Your task to perform on an android device: vegan gumbo was very delicious and i am wishing to try something more , follow The Edgy veg in the sidechef app .
Image 0: 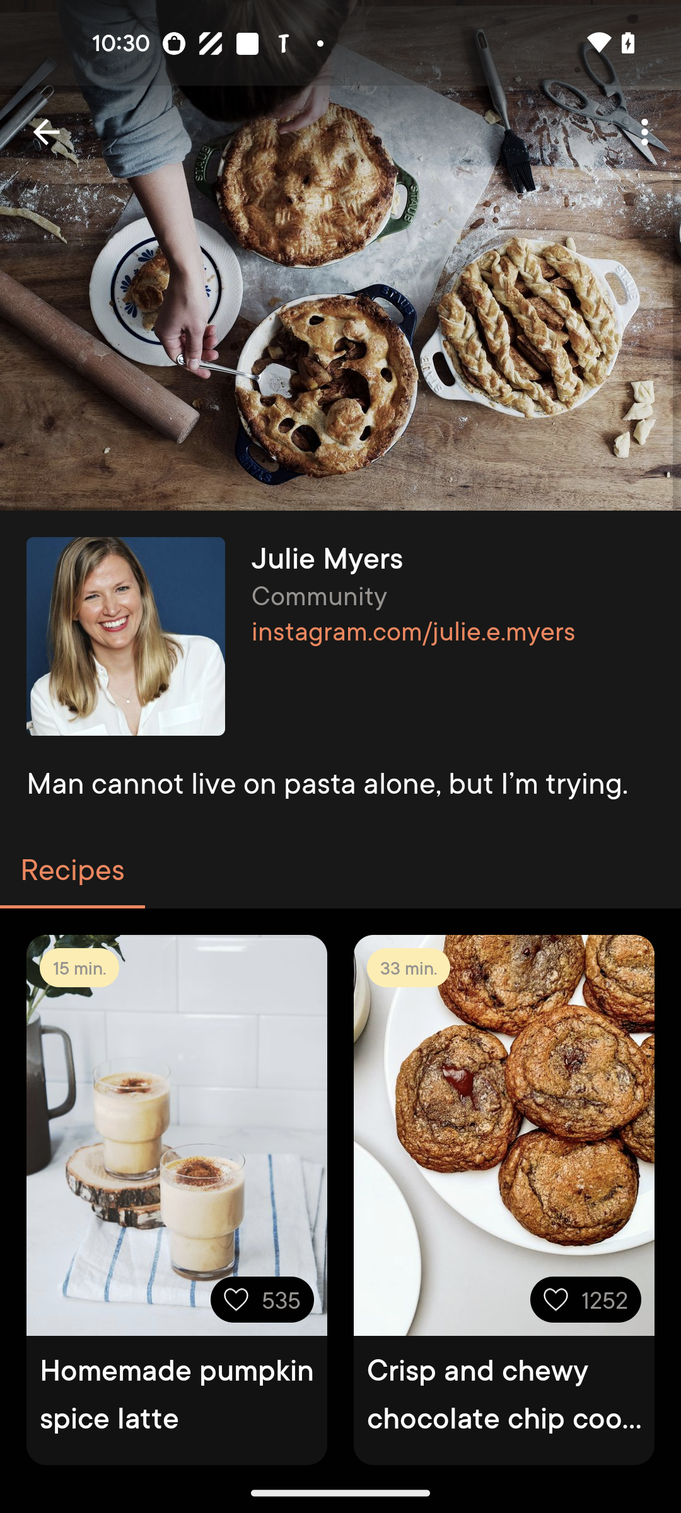
open the sidechef app
Step 0: open app "SideChef"
Image 1: 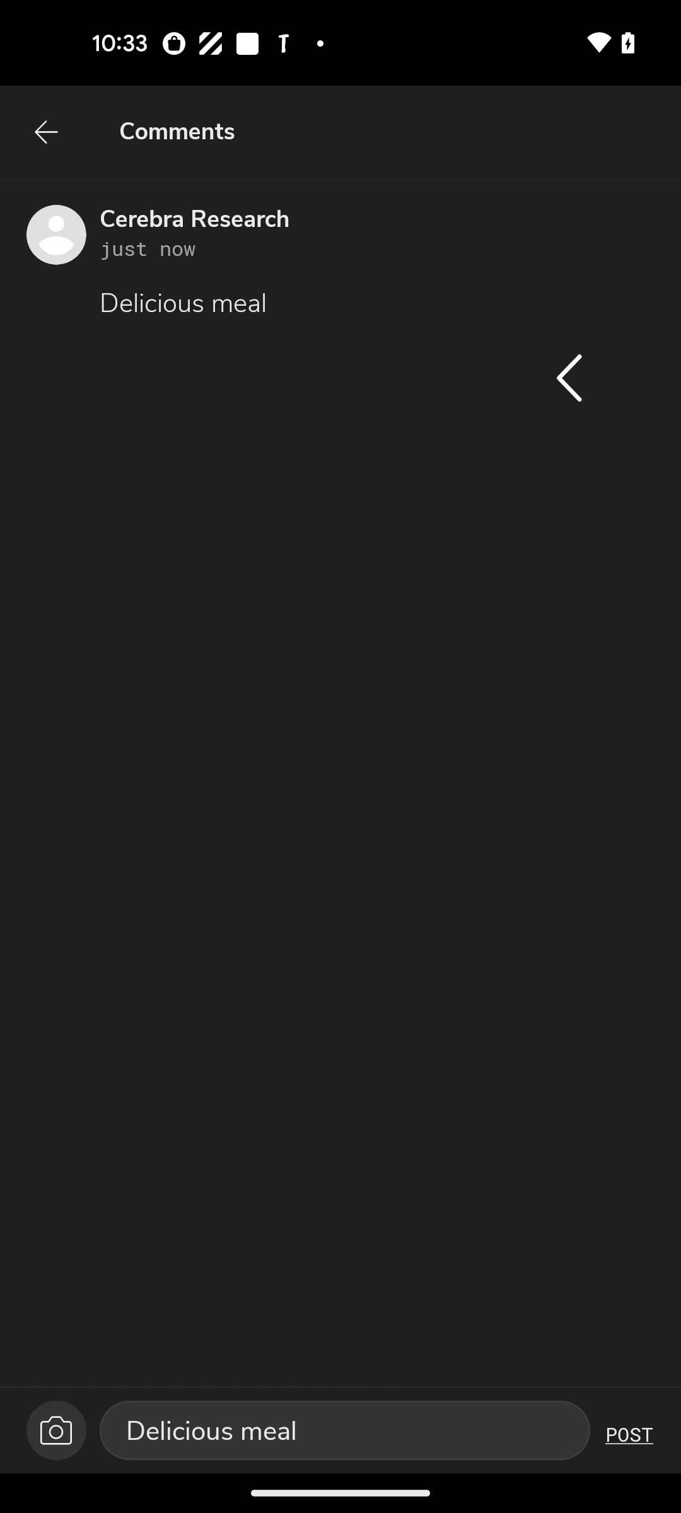
Go back to previous page 
Step 1: press back button
Image 3: 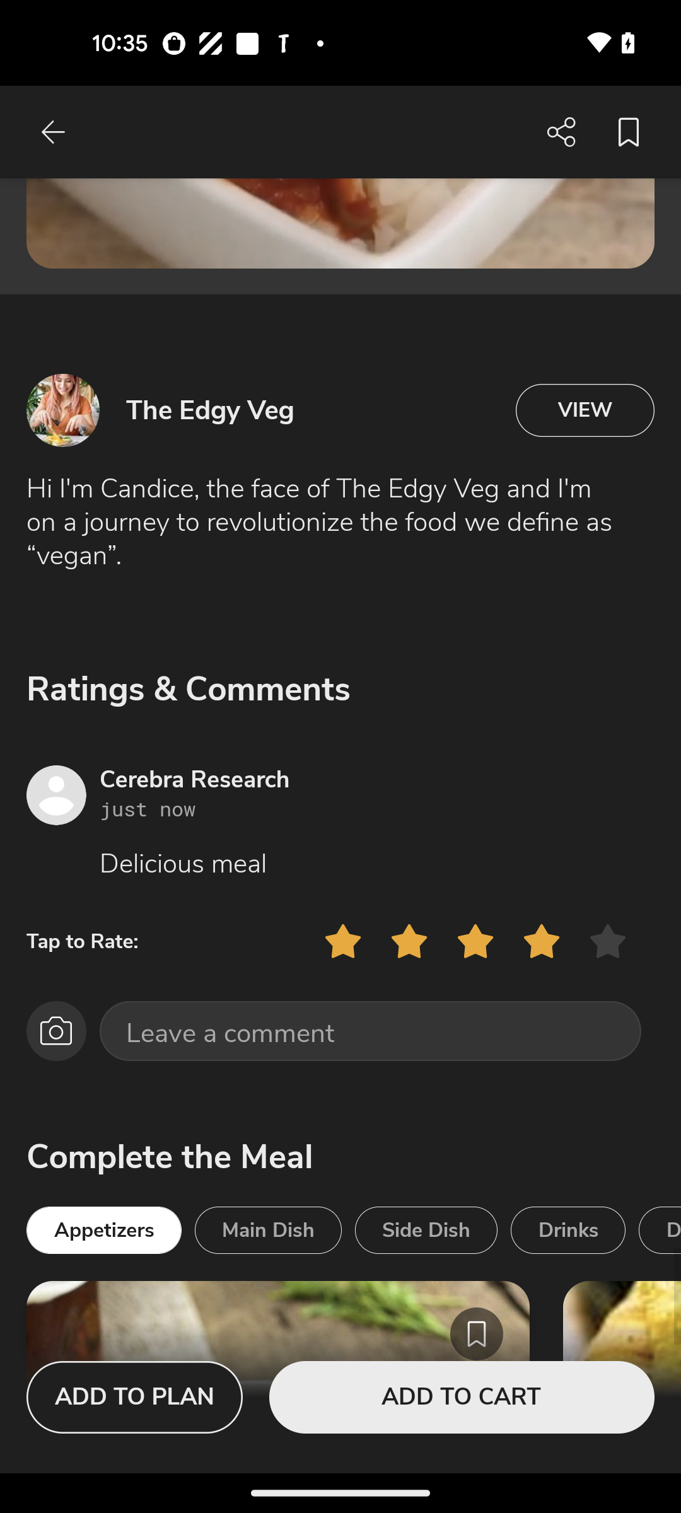
Go back to previous page 
Step 3: wait
Image 5: 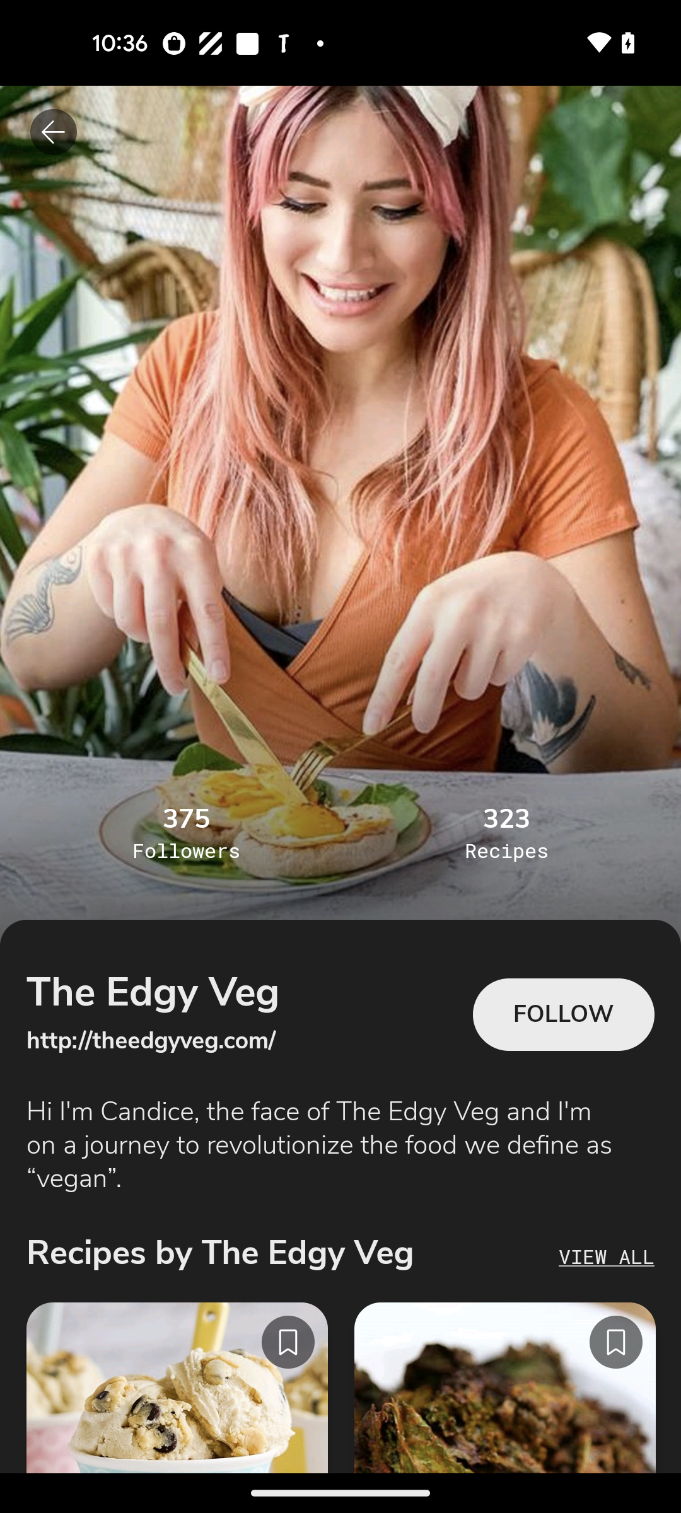
Click on the The Edgy ved Follow button of the screen 
Step 5: click (563, 1015)